Your task to perform on an android device: I want a copy of my files so that I can make an album.
Image 0: 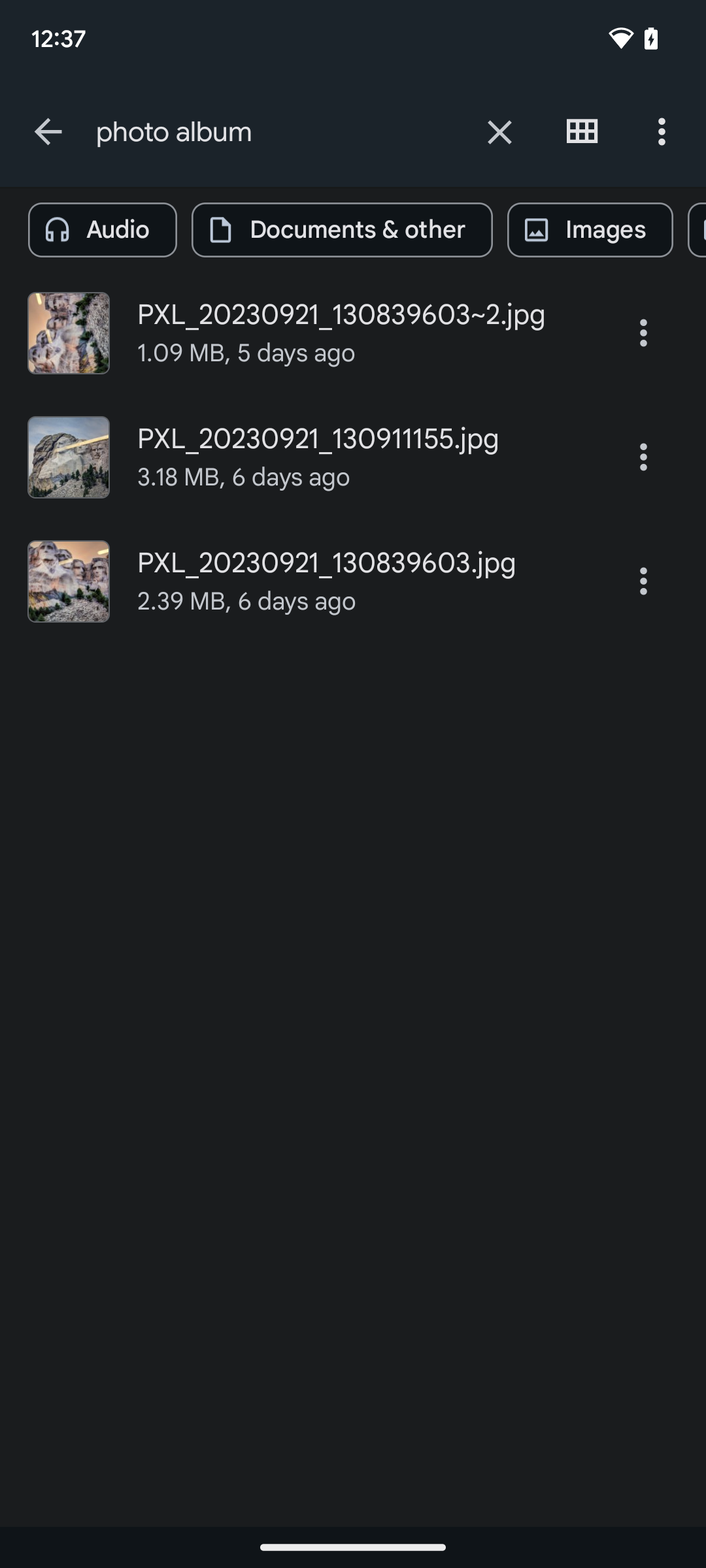
Click on the three dots on the top right corner of the screen.
Step 0: click (664, 131)
Image 1: 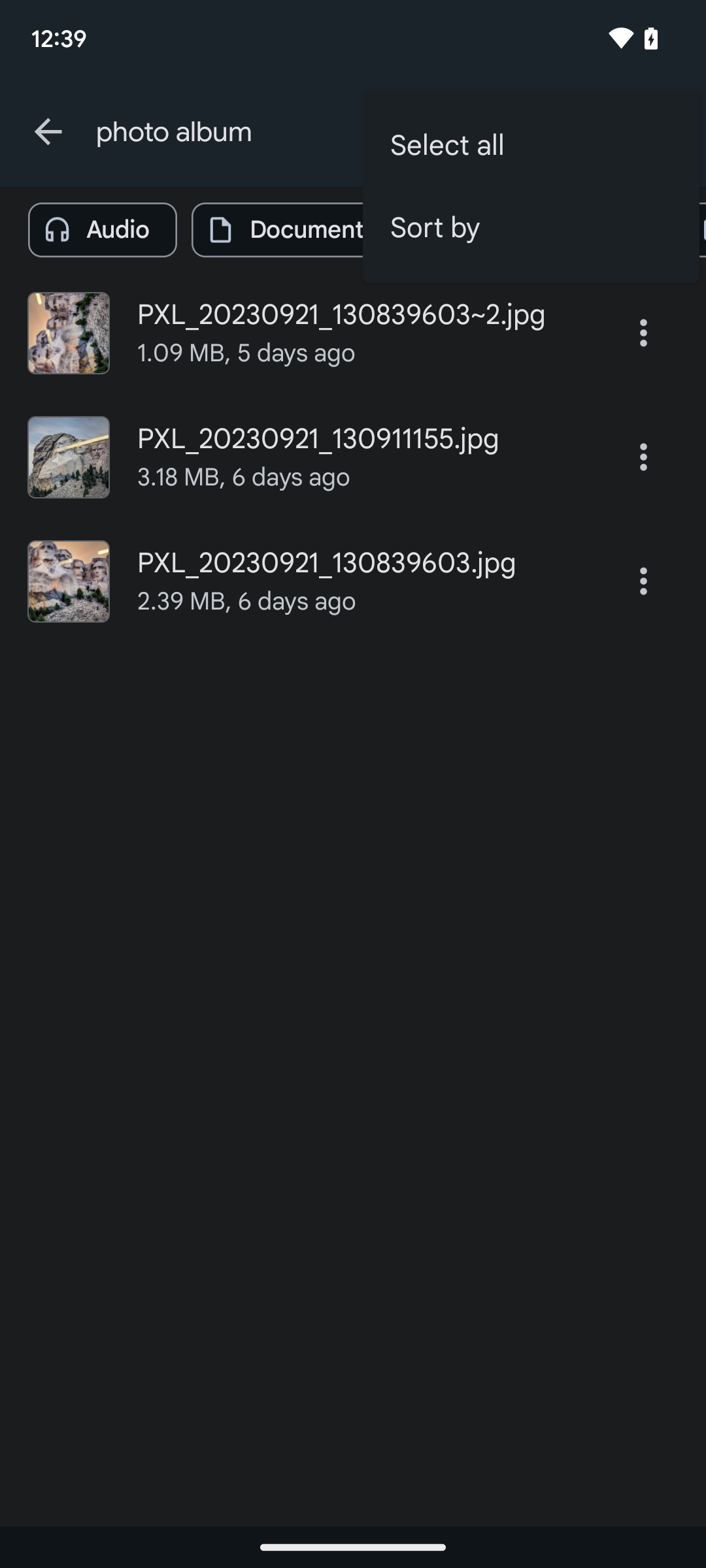
Click on Select all on the screen.
Step 1: click (531, 146)
Image 2: 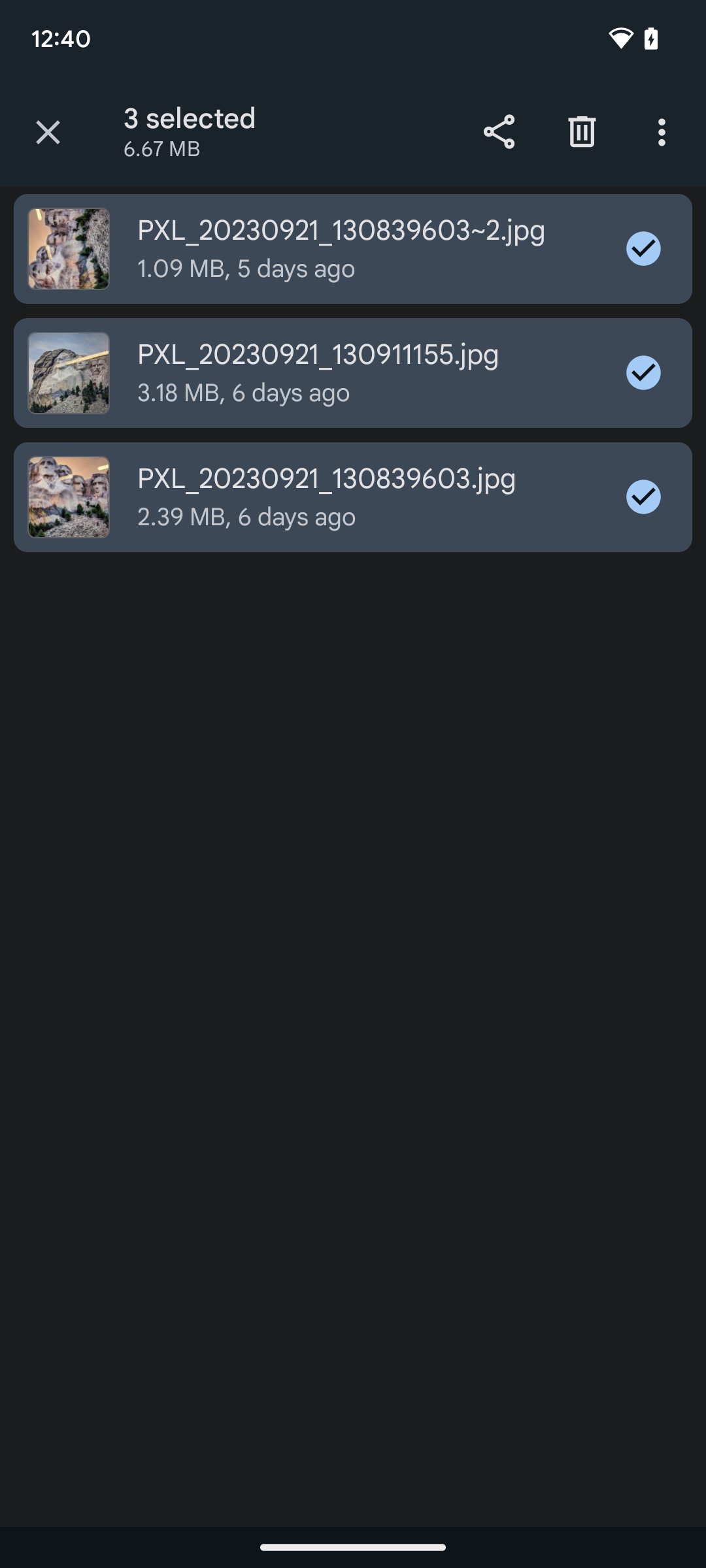
Click on the three dots on the top right corner of the screen.
Step 2: click (664, 131)
Image 3: 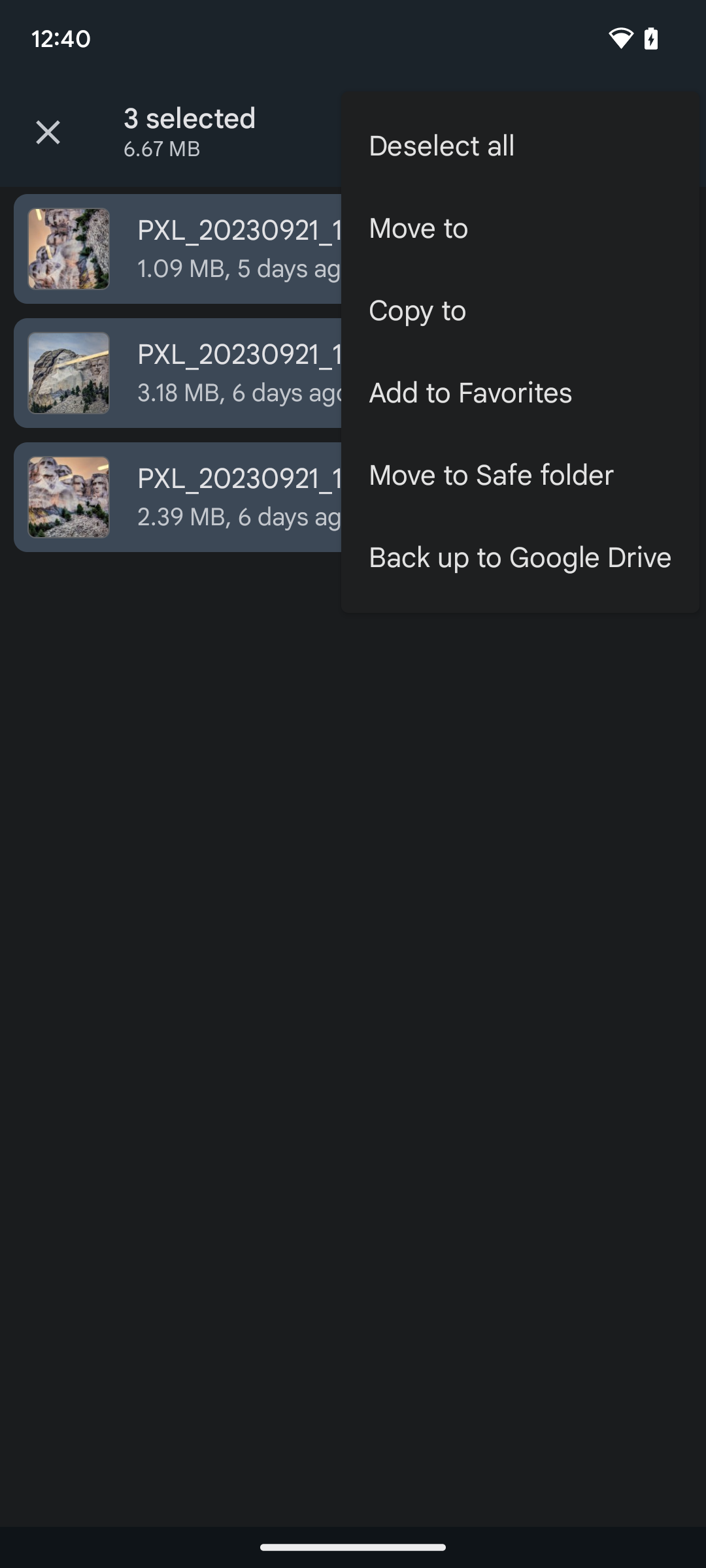
Click on Copy on the screen.
Step 3: click (520, 311)
Image 4: 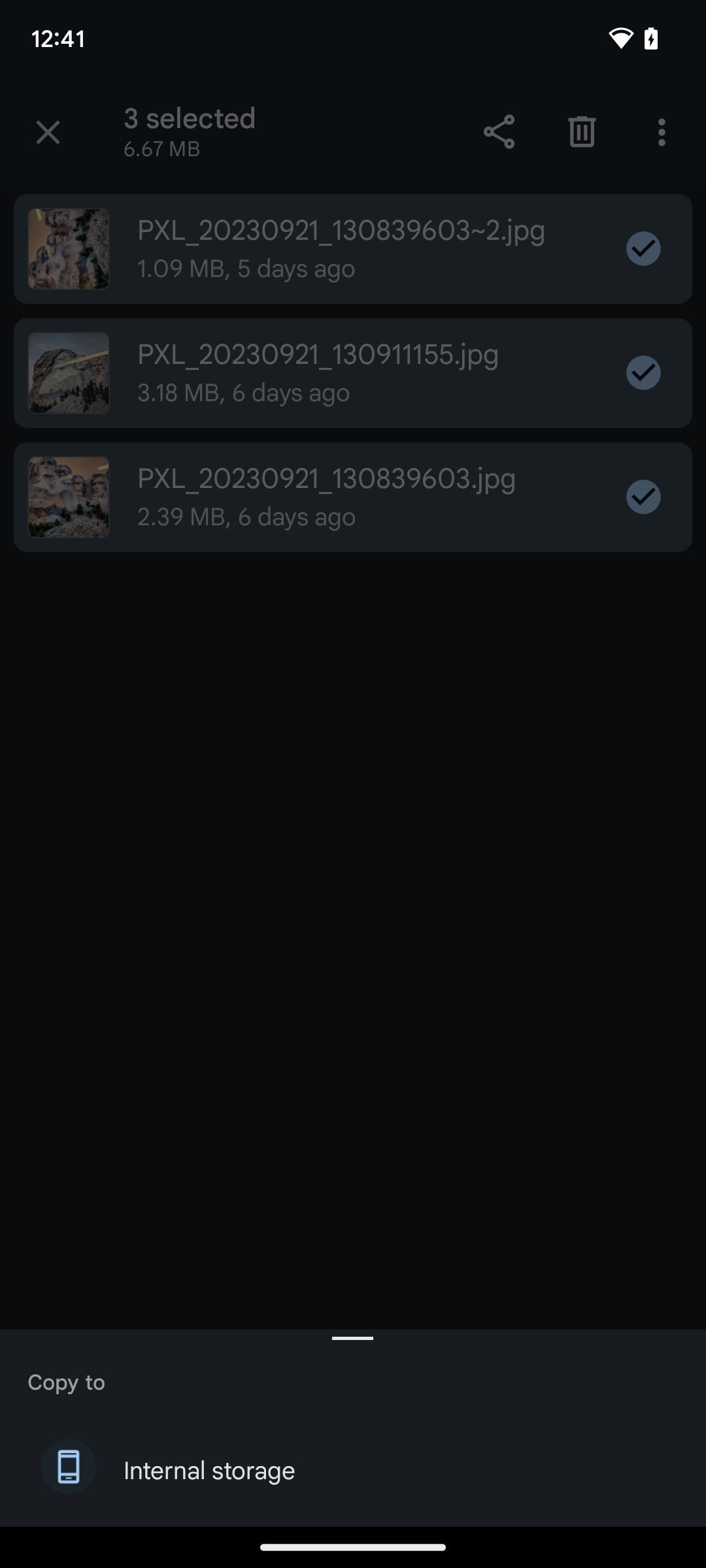
Click on the Internal storage on the bottom of the screen.
Step 4: click (209, 1471)
Image 5: 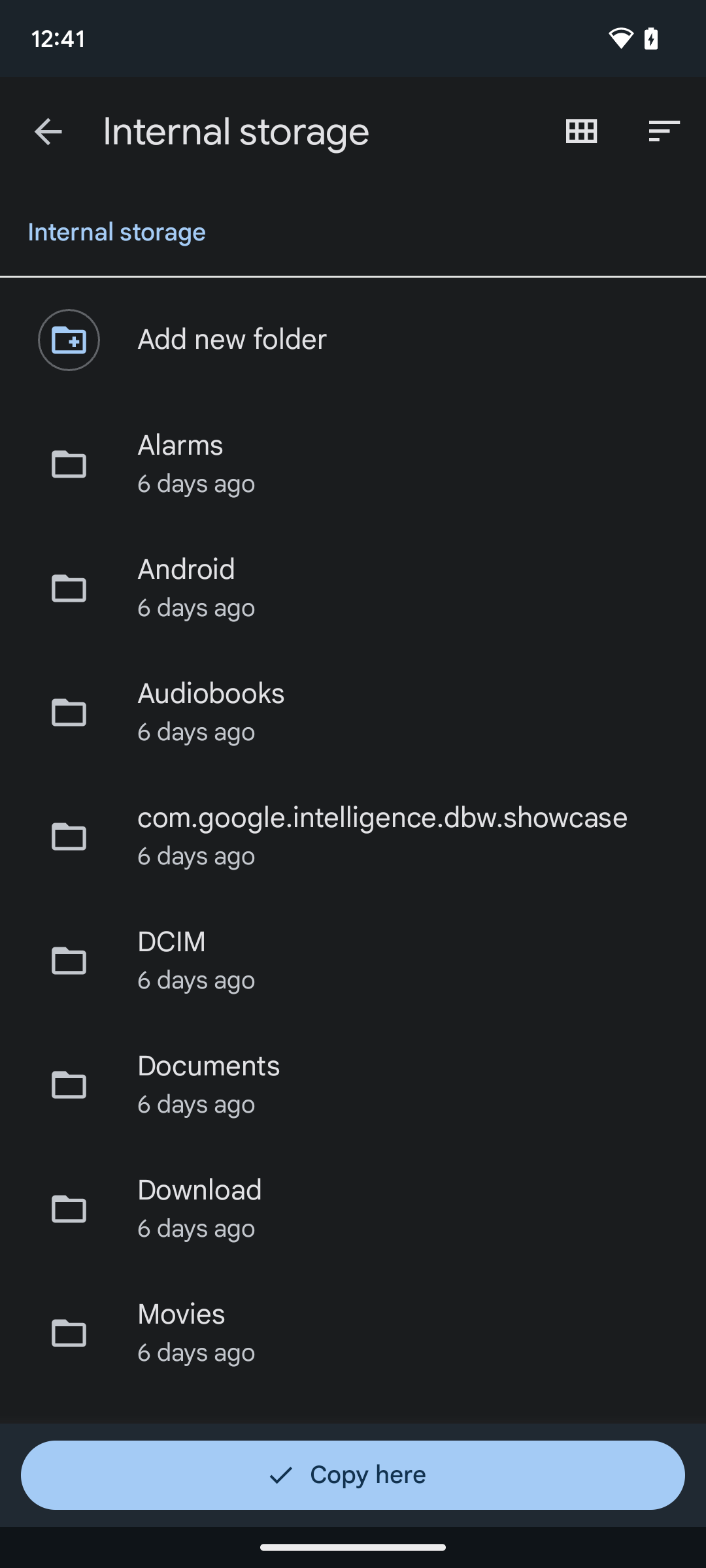
Click on Copy here button on the bottom of the screen.
Step 5: click (352, 1475)